Your task to perform on an android device: Open reminder app and change Learning date from 16th June 20th june 
Image 0: 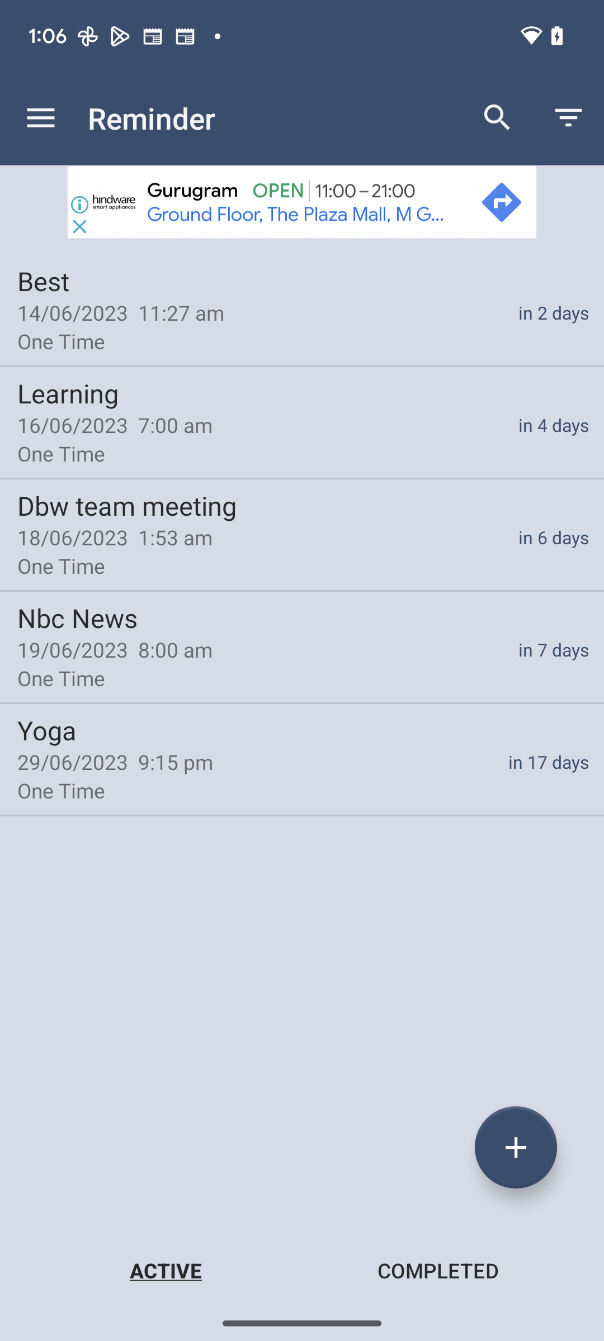
go to the Learning section 
Step 0: click (302, 421)
Image 2: 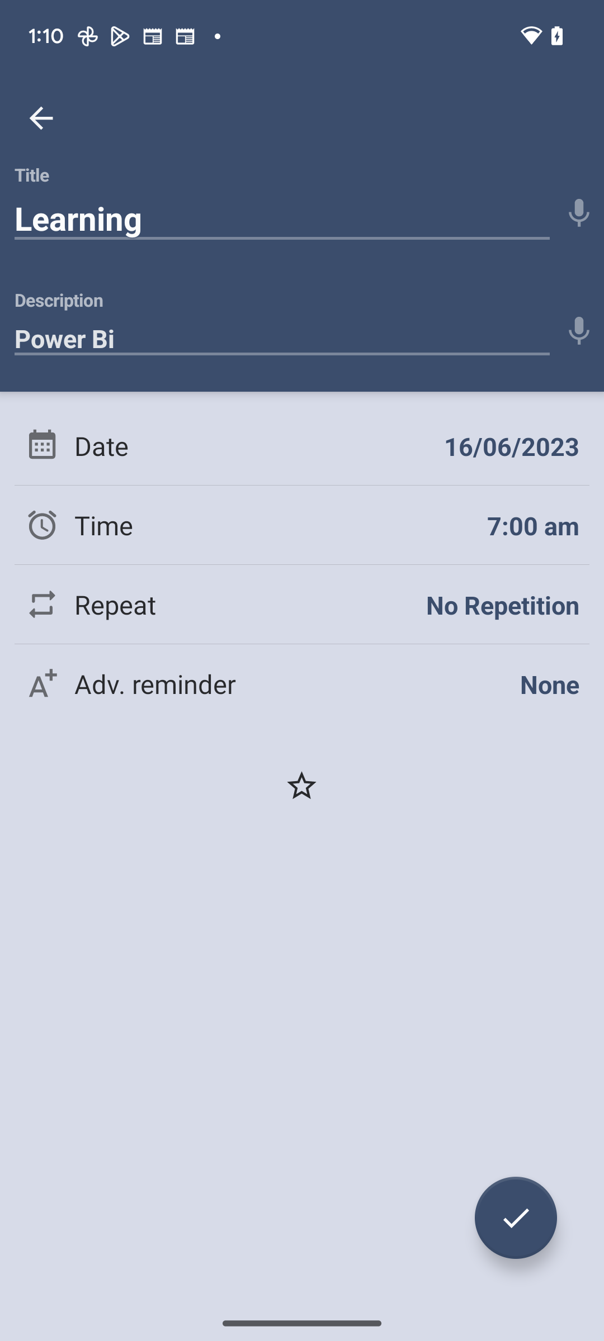
go to the date section
Step 2: click (234, 445)
Image 3: 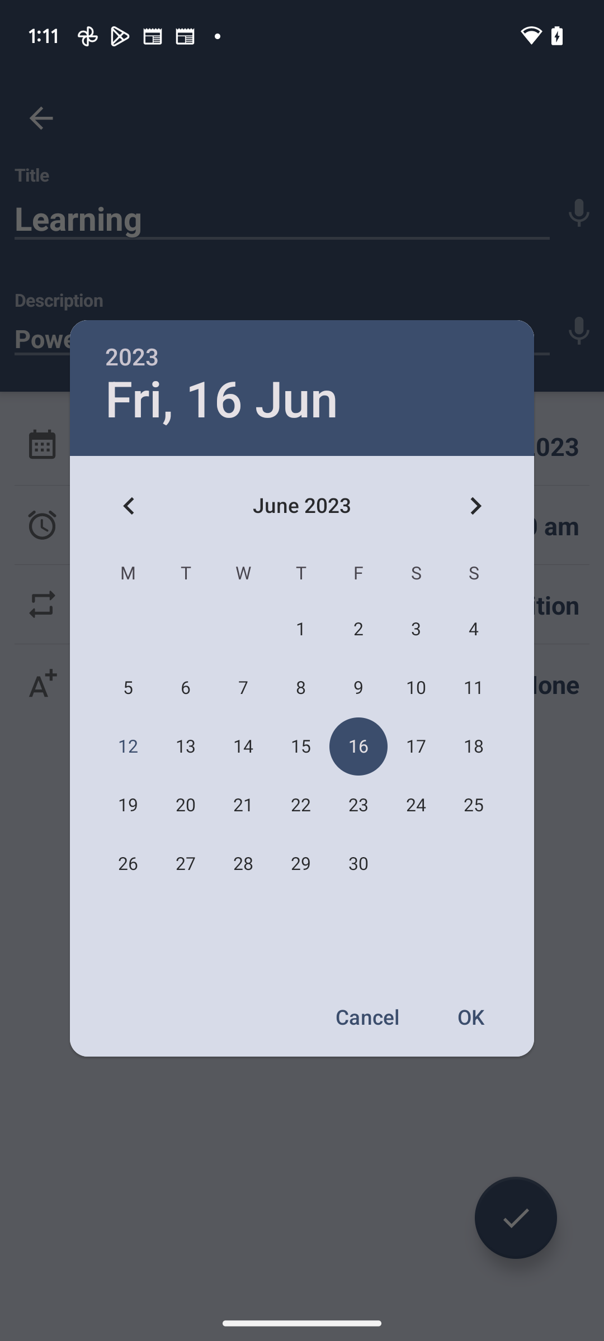
set date as 20th June 
Step 3: click (186, 805)
Image 4: 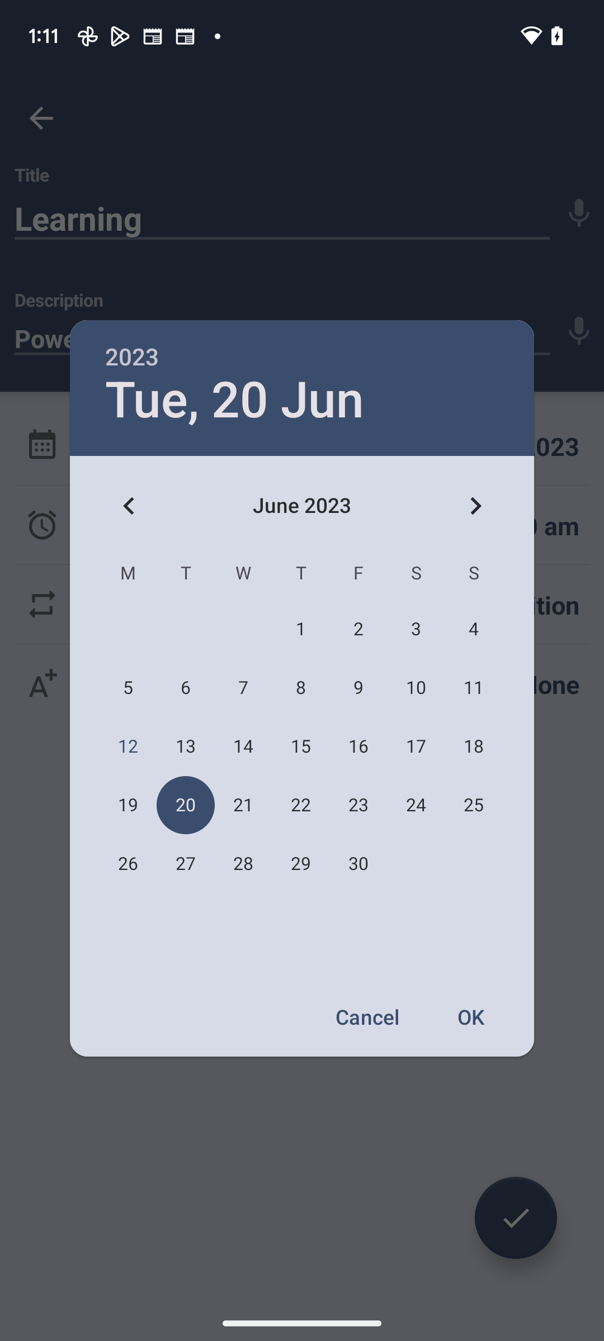
click on the ok button
Step 4: click (472, 1016)
Image 5: 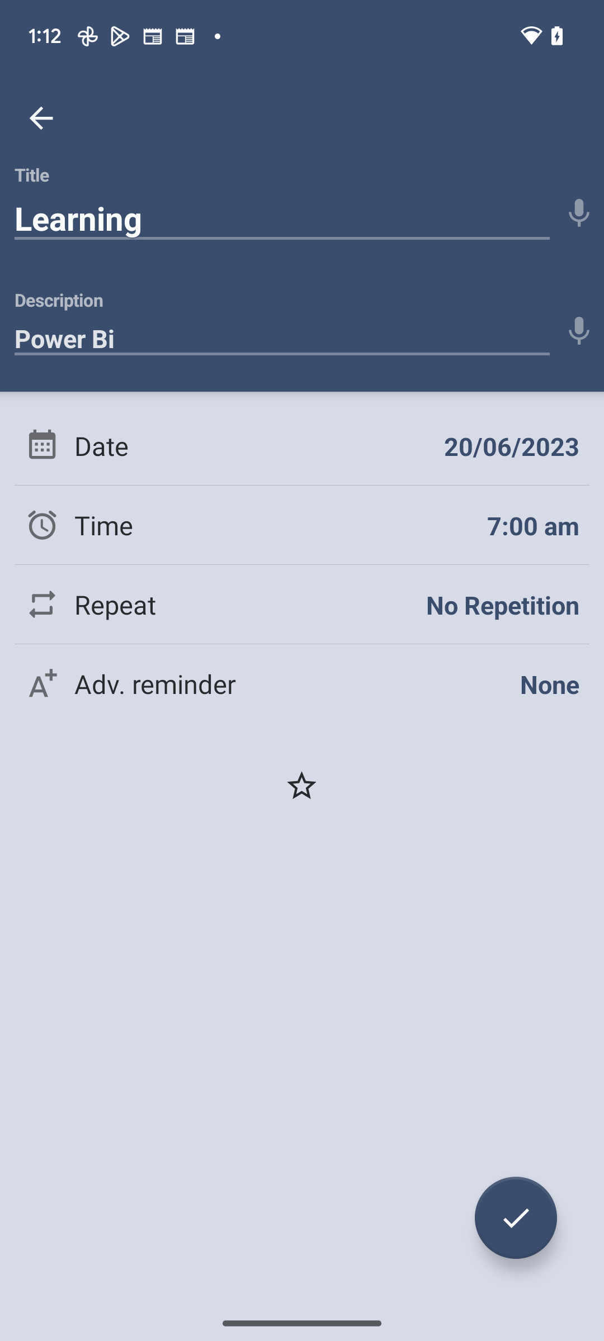
click on the tick button at the bottom right corner of the screen
Step 5: click (516, 1218)